Your task to perform on an android device: Open the Keep Notes app and change the friends meet reminder date to August 15, then save the changes.
Image 0: 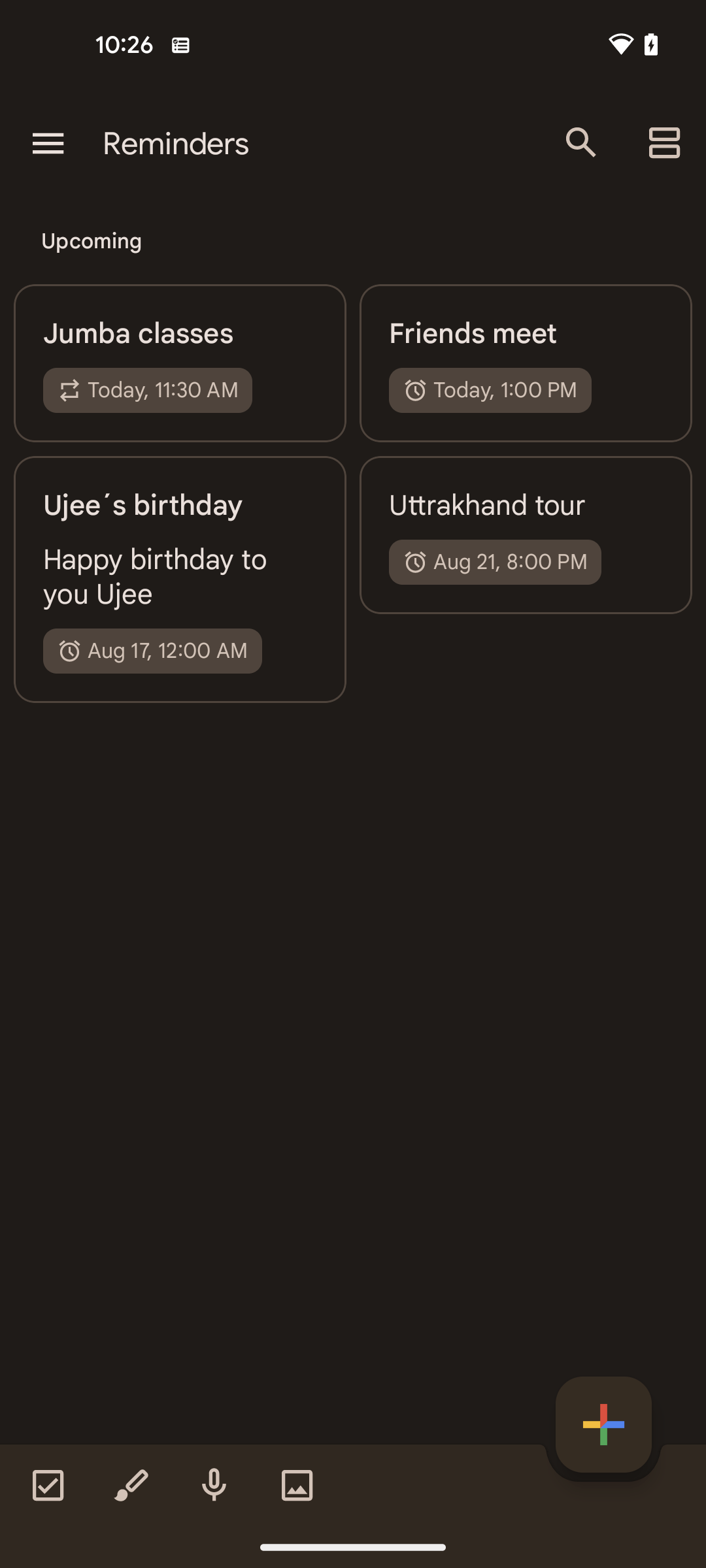
Tap on the friends meet reminder
Step 0: click (526, 333)
Image 1: 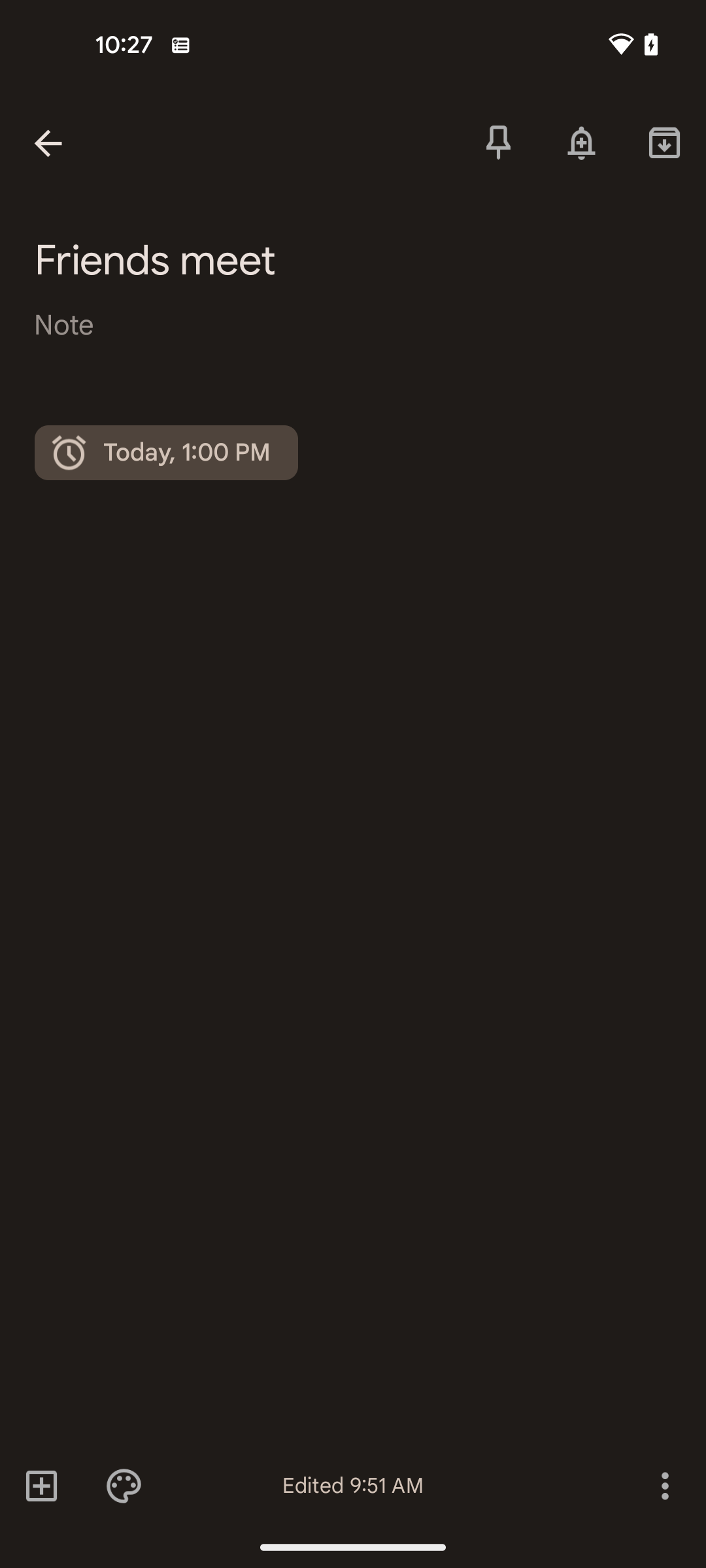
Click on the date and time box
Step 1: click (166, 452)
Image 2: 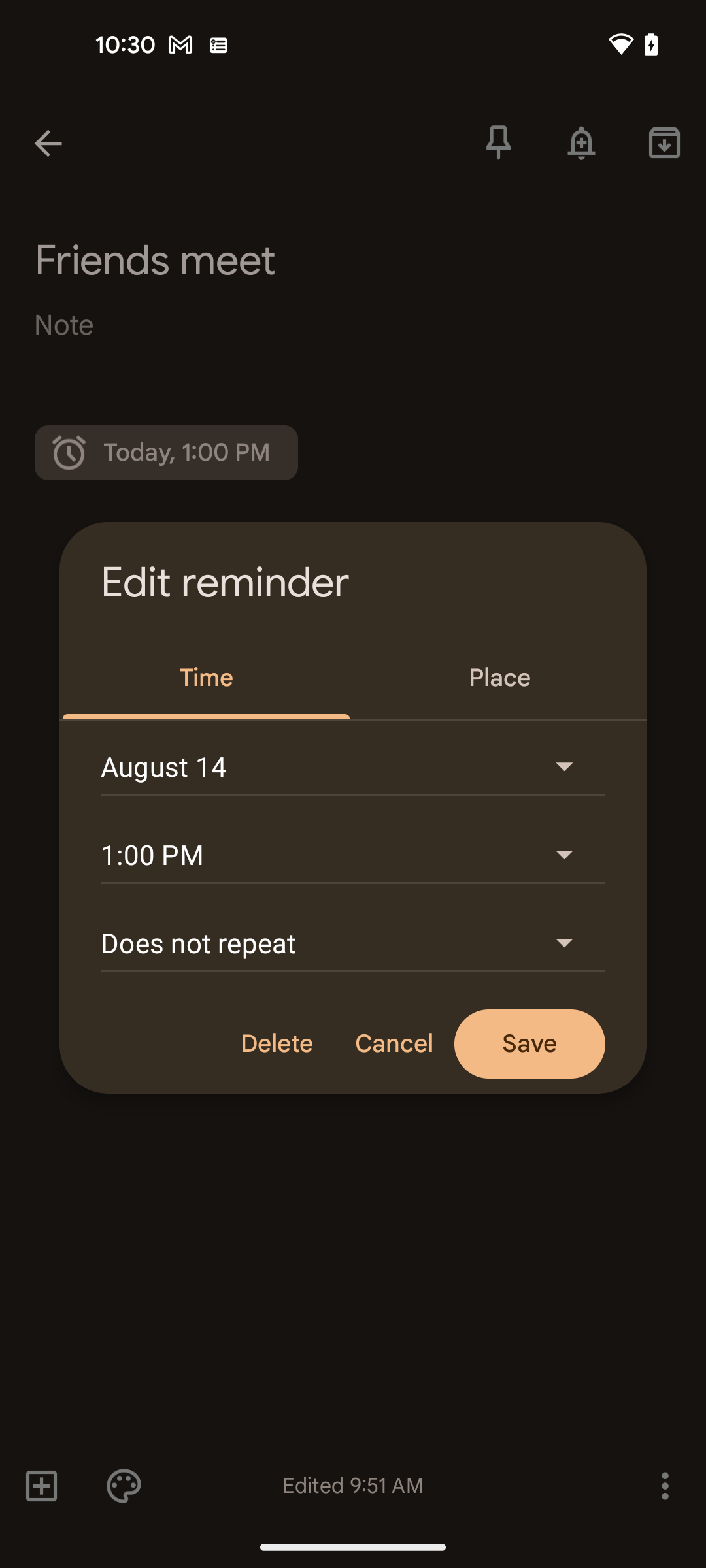
Tap on august 14
Step 2: click (311, 766)
Image 3: 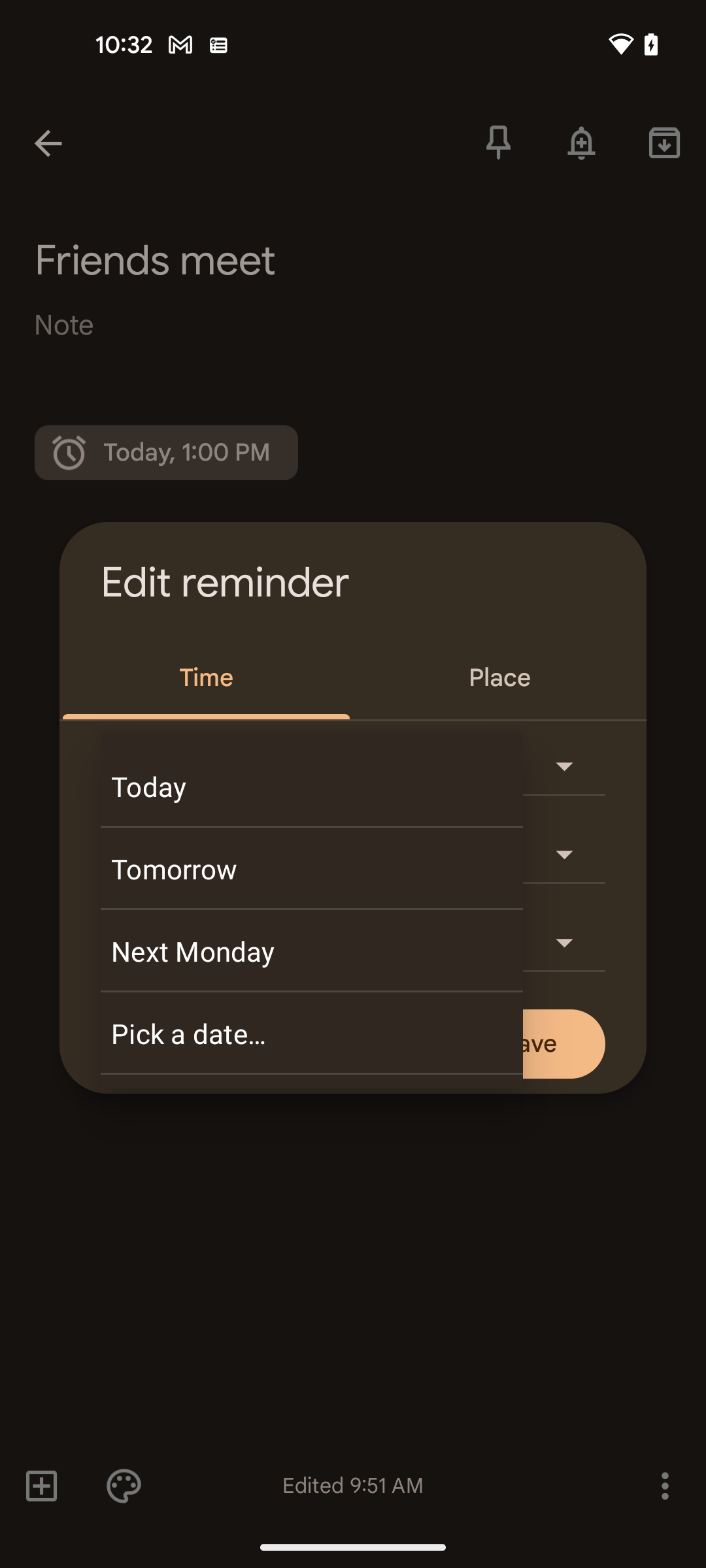
tap on the tomorrow option
Step 3: click (301, 868)
Image 4: 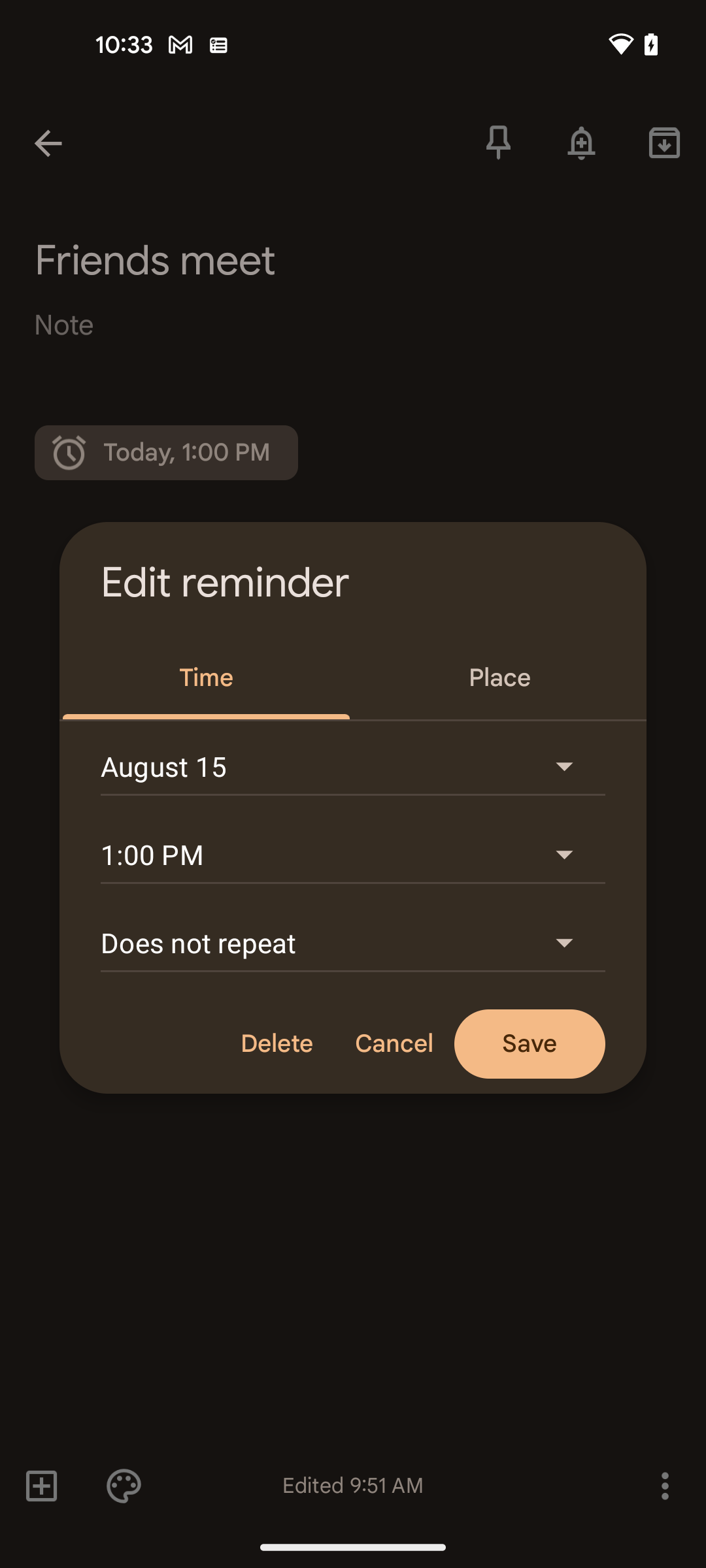
Click on the save button
Step 4: click (529, 1044)